Your task to perform on an android device: On the ZARA app Save the  women's cargo jeans in black to my wishlist.
Image 0: 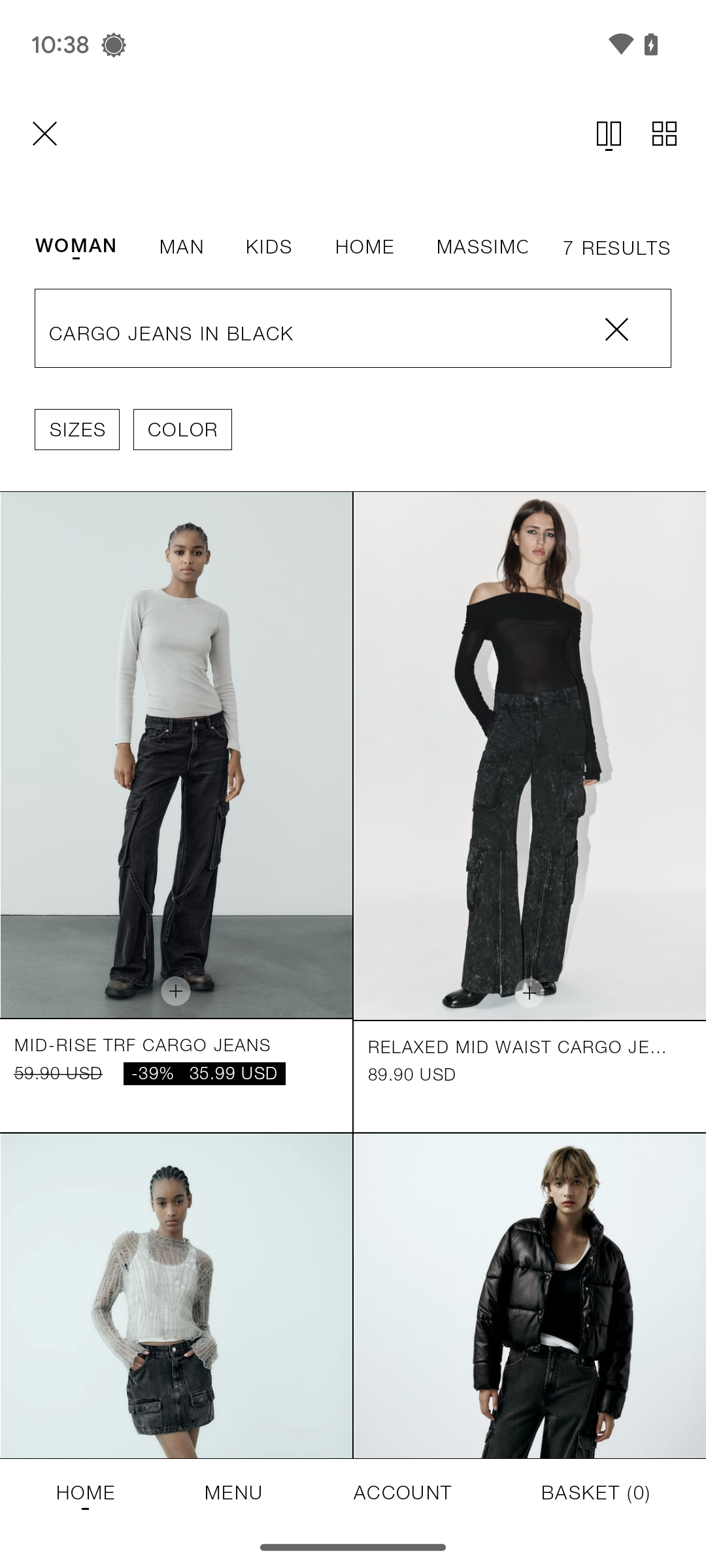
Click on the first search result.
Step 0: click (353, 774)
Image 1: 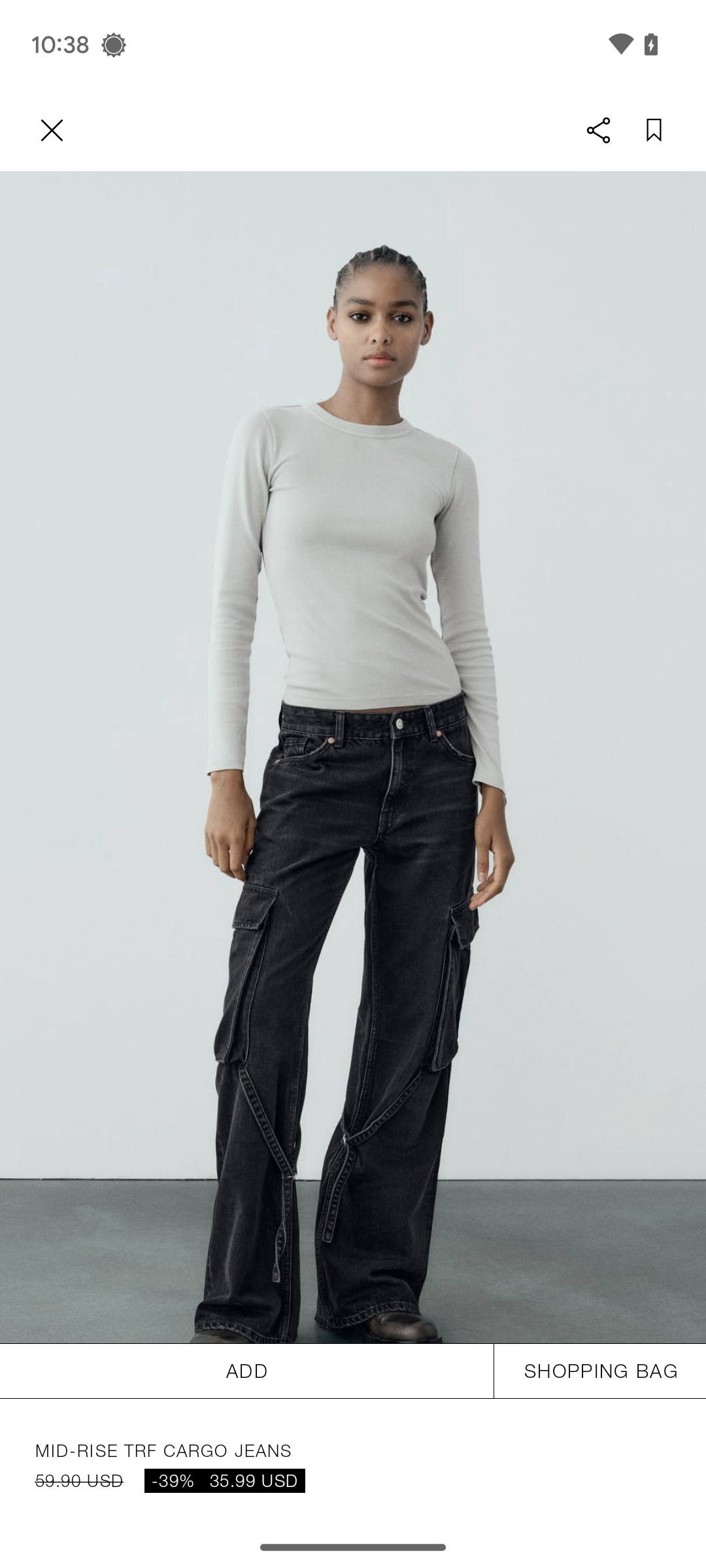
Click on the save icon at the top-right of the screen.
Step 1: click (642, 130)